Your task to perform on an android device: Add a contact with phone number +1 1234-45-1234 and first name set as Rexa from YMCA
Image 0: 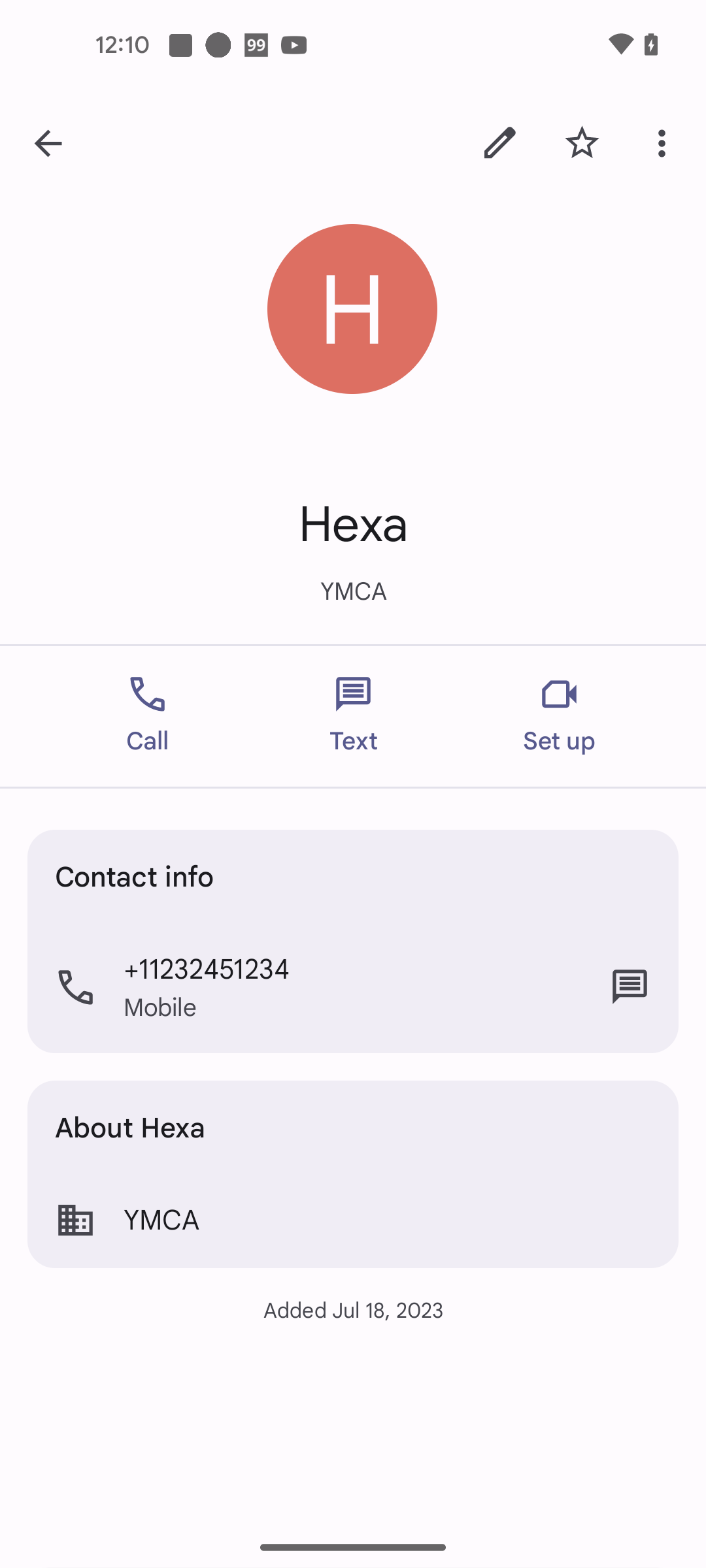
Go back to the previous page
Step 0: press back button
Image 1: 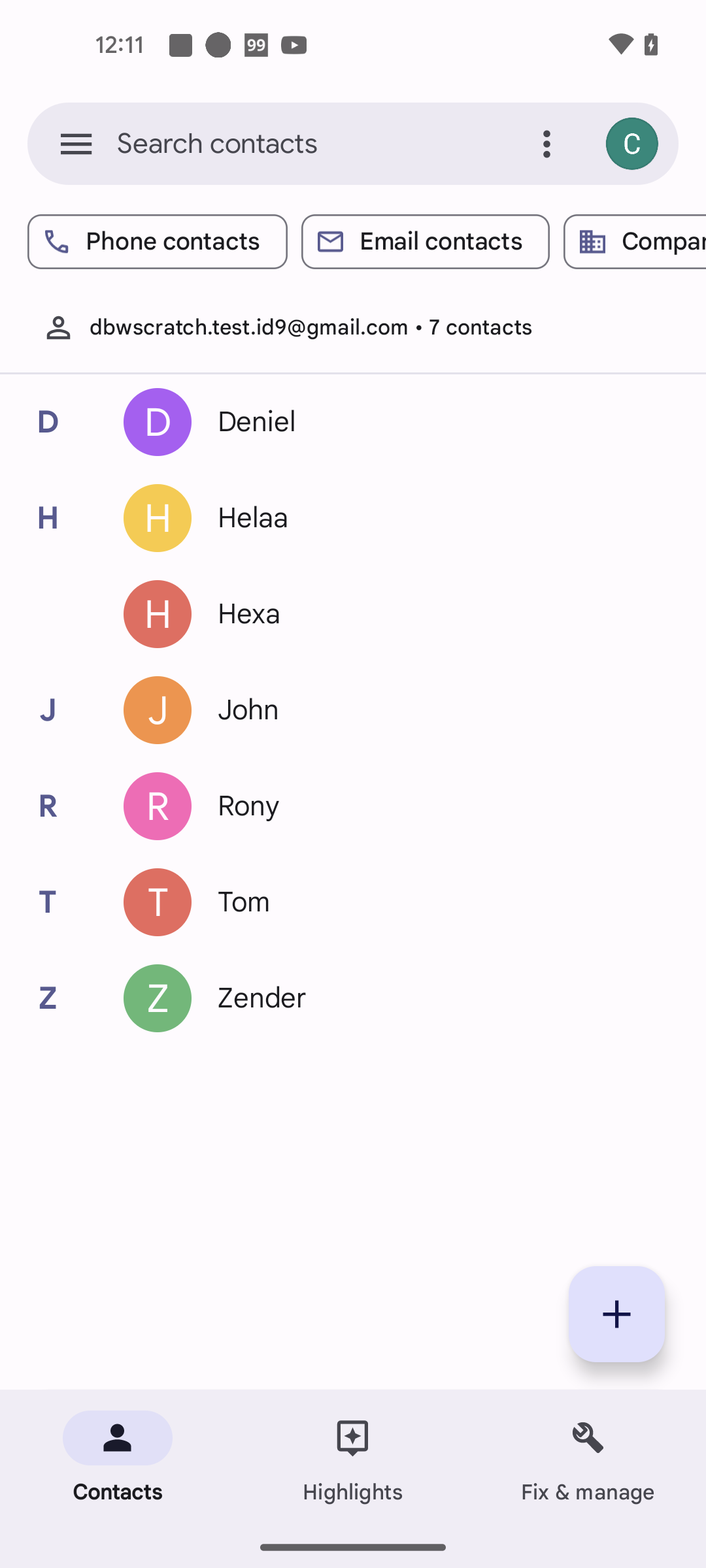
Click on the Plus+ icon to add new contact
Step 1: click (616, 1314)
Image 2: 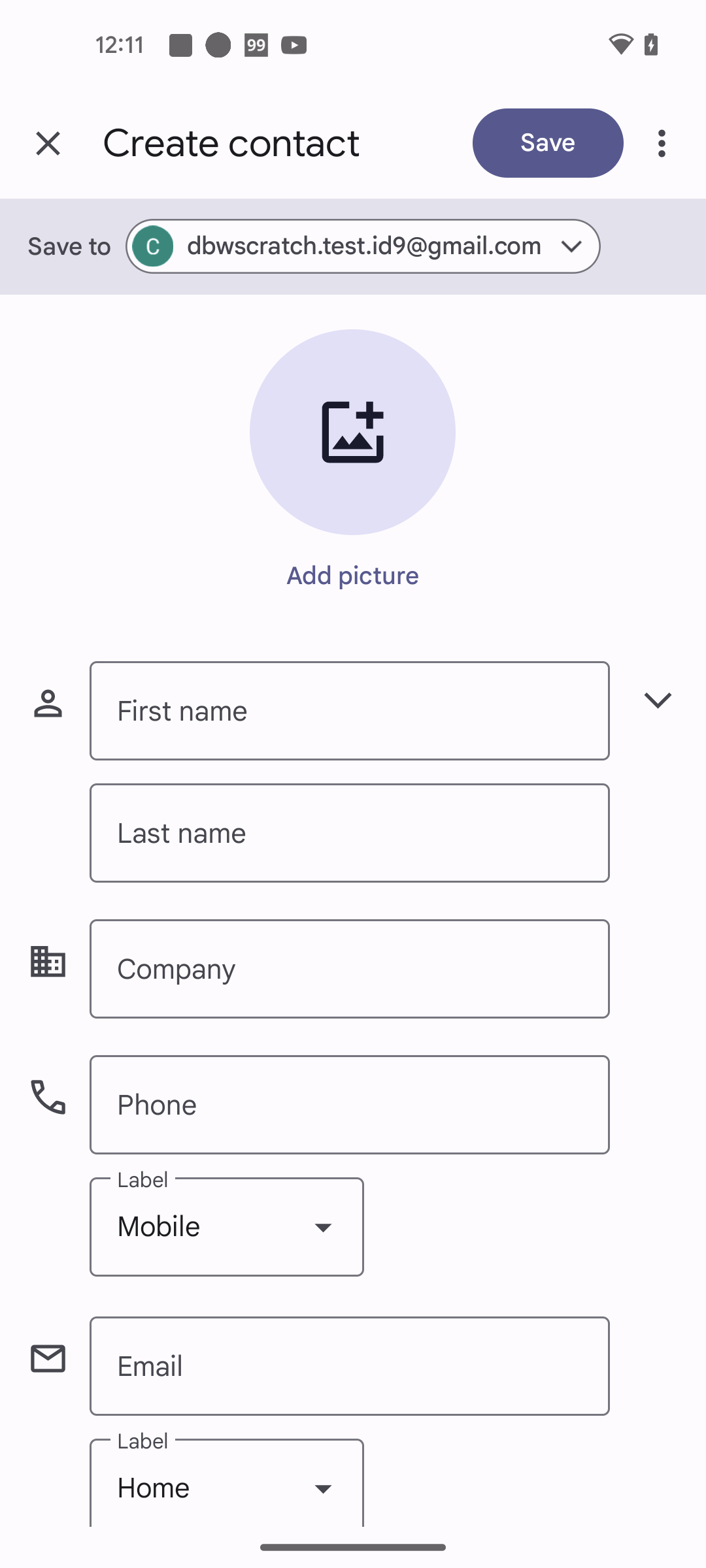
Click on the First name text bar
Step 2: click (349, 710)
Image 3: 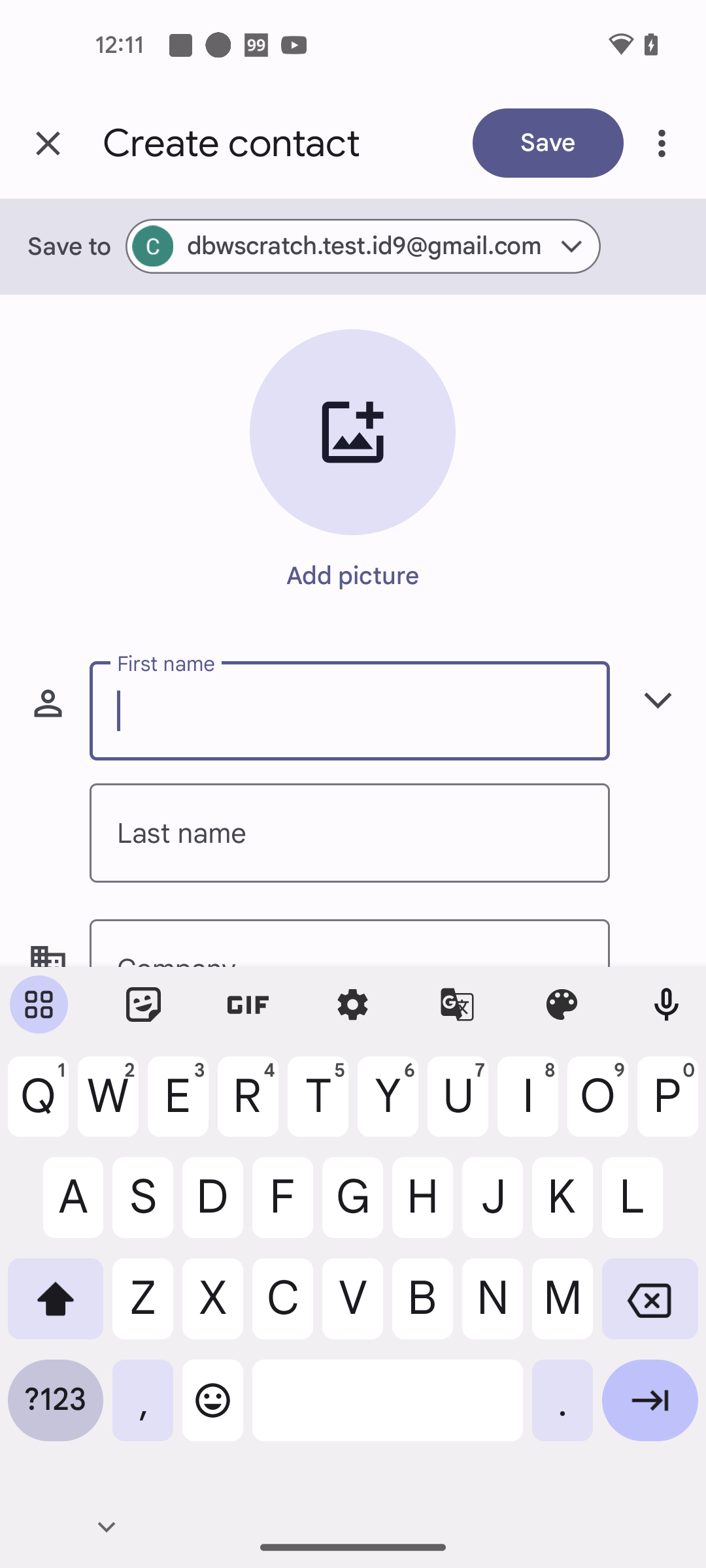
Enter the First name as Rexa
Step 3: type "Rexa"
Image 4: 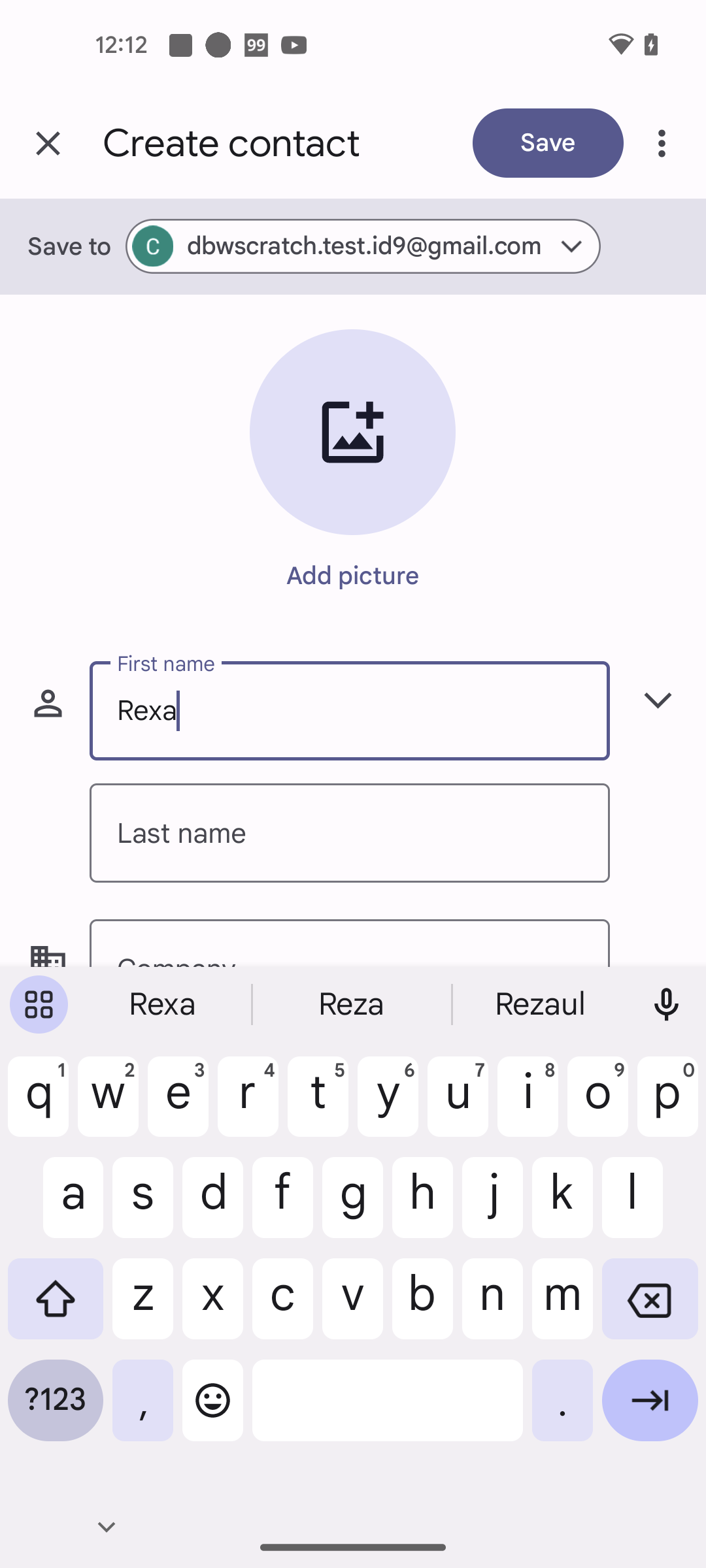
Swipe up to fill more details
Step 4: scroll down
Image 5: 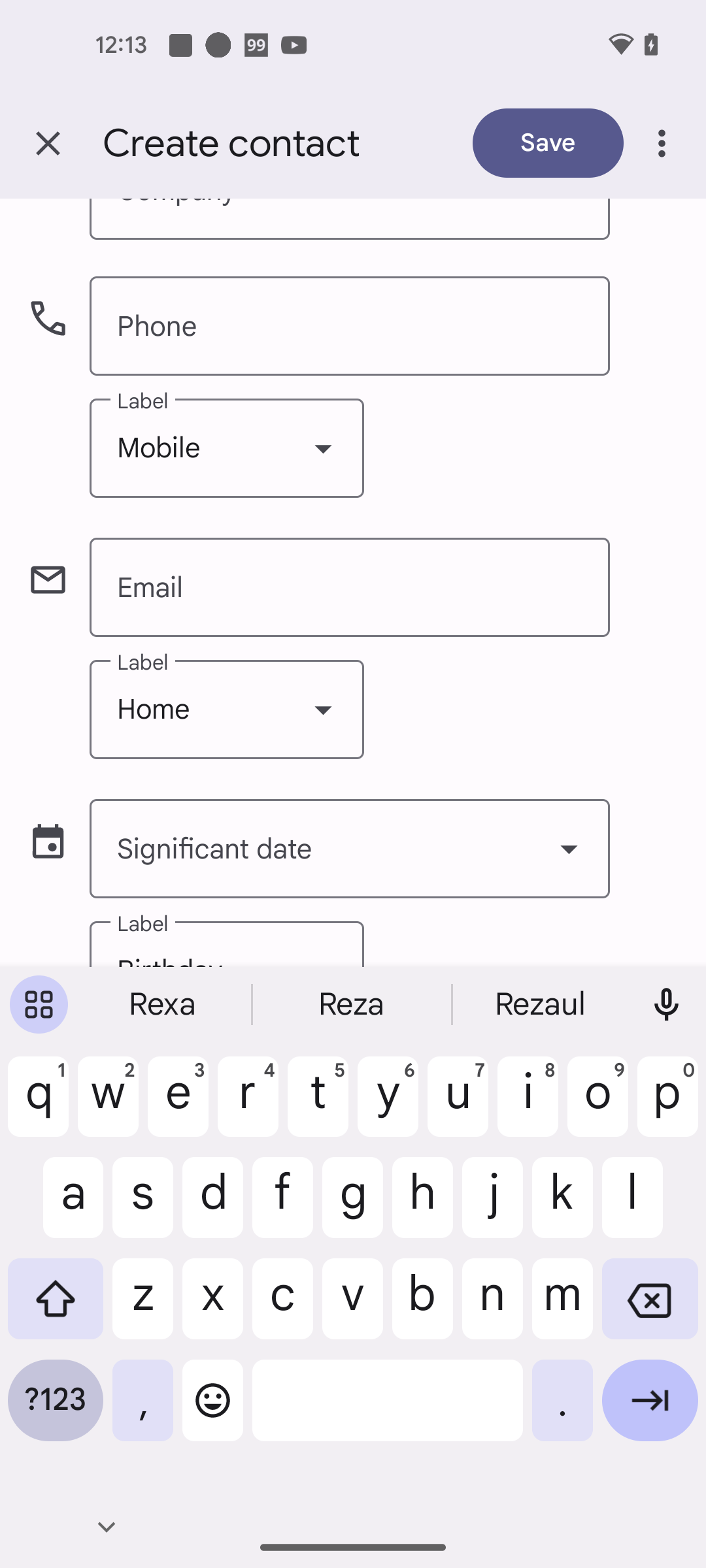
Swipe down
Step 5: scroll up
Image 6: 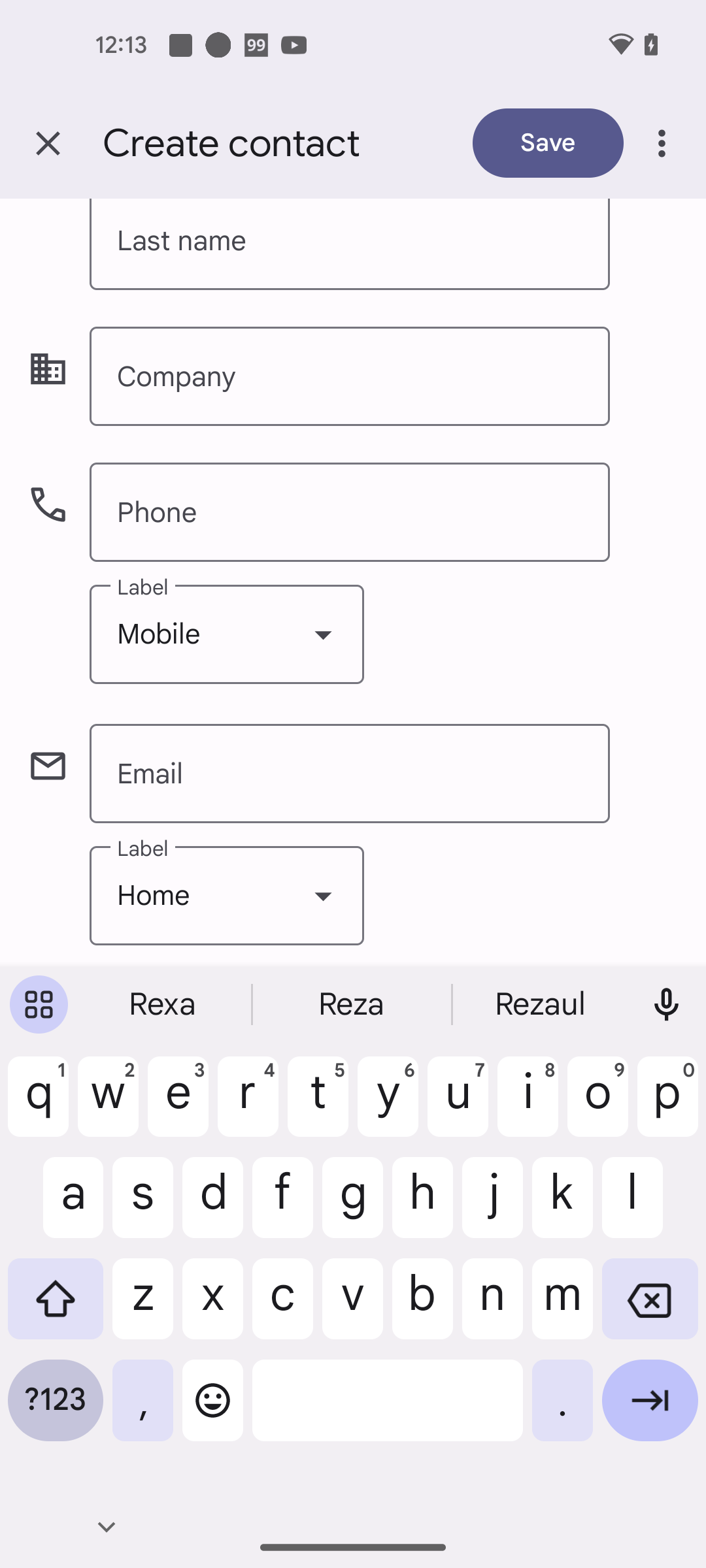
Click on the Company text bar
Step 6: click (349, 376)
Image 8: 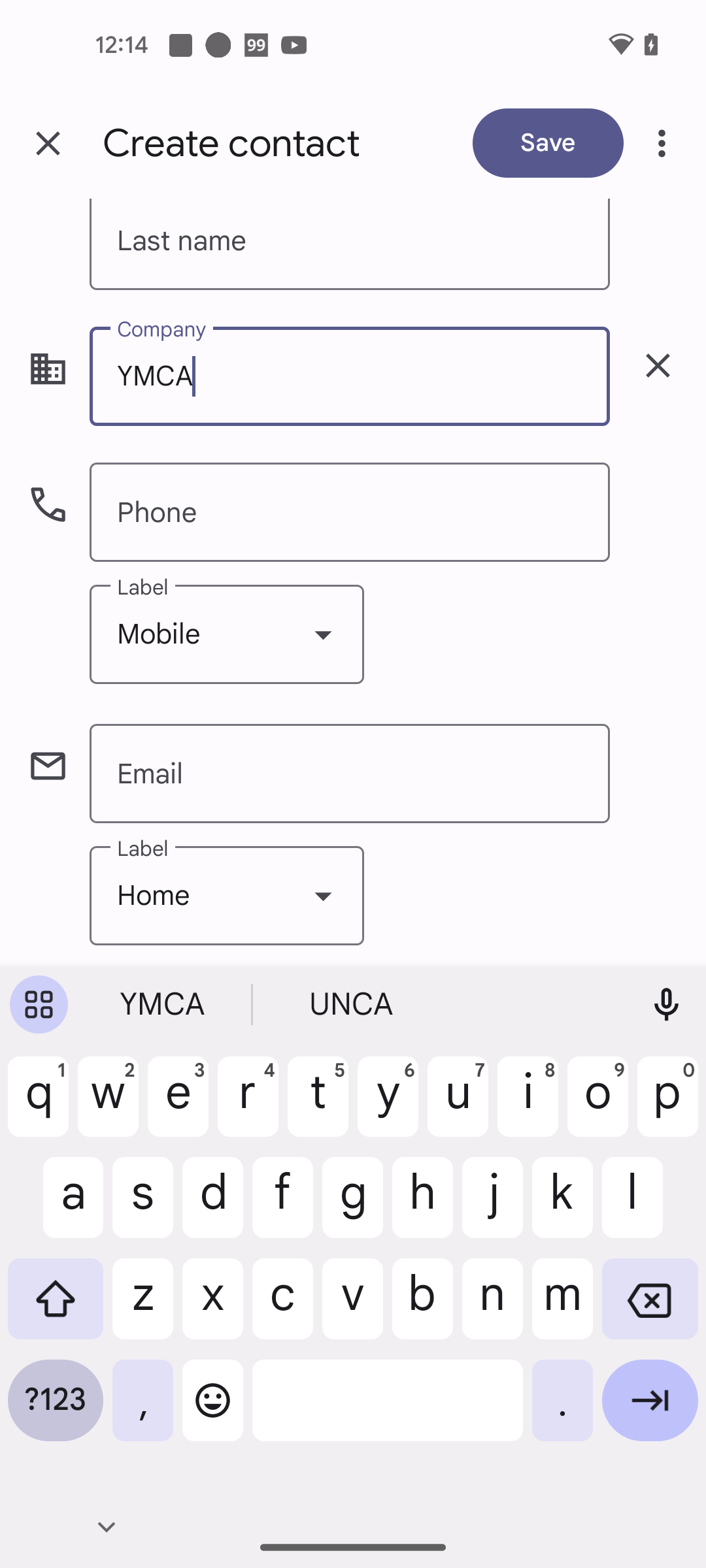
Click on the Phone text bar
Step 8: click (349, 512)
Image 9: 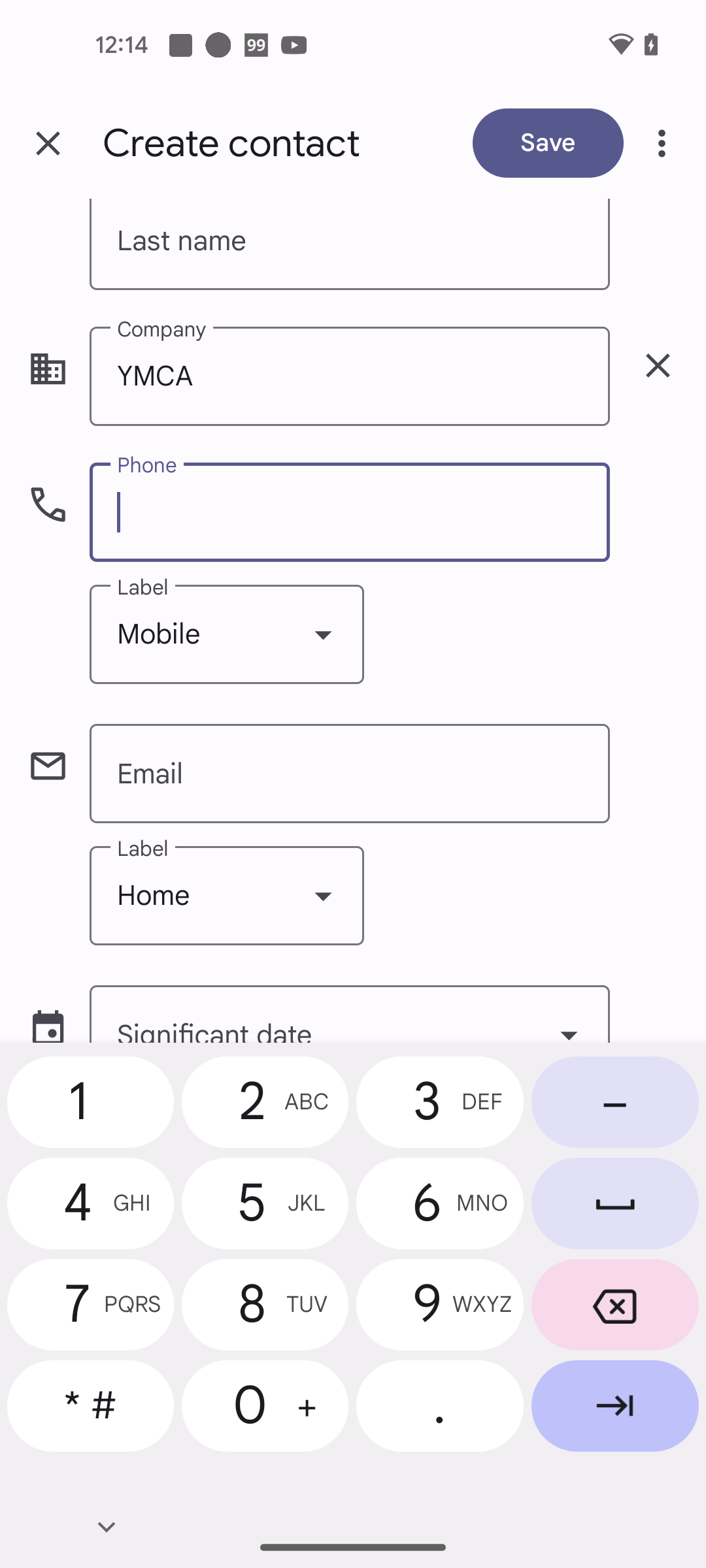
Enter the phone number as +1 1234-45-1234
Step 9: type "+1 1234-45-1234"
Image 10: 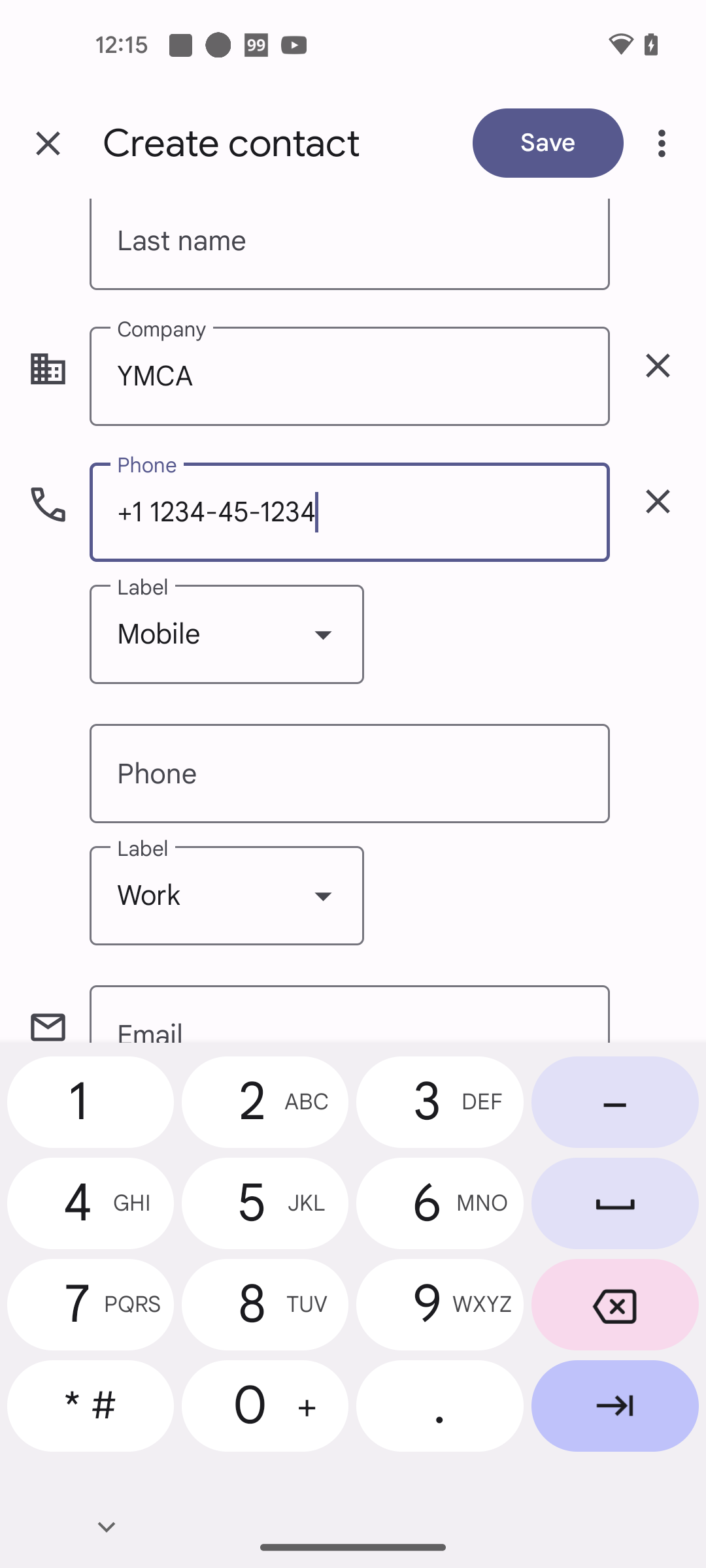
Click on the save button at the top right corner of the screen
Step 10: click (548, 142)